Your task to perform on an android device: Turn off Mail notification in the gmail settings
Image 0: 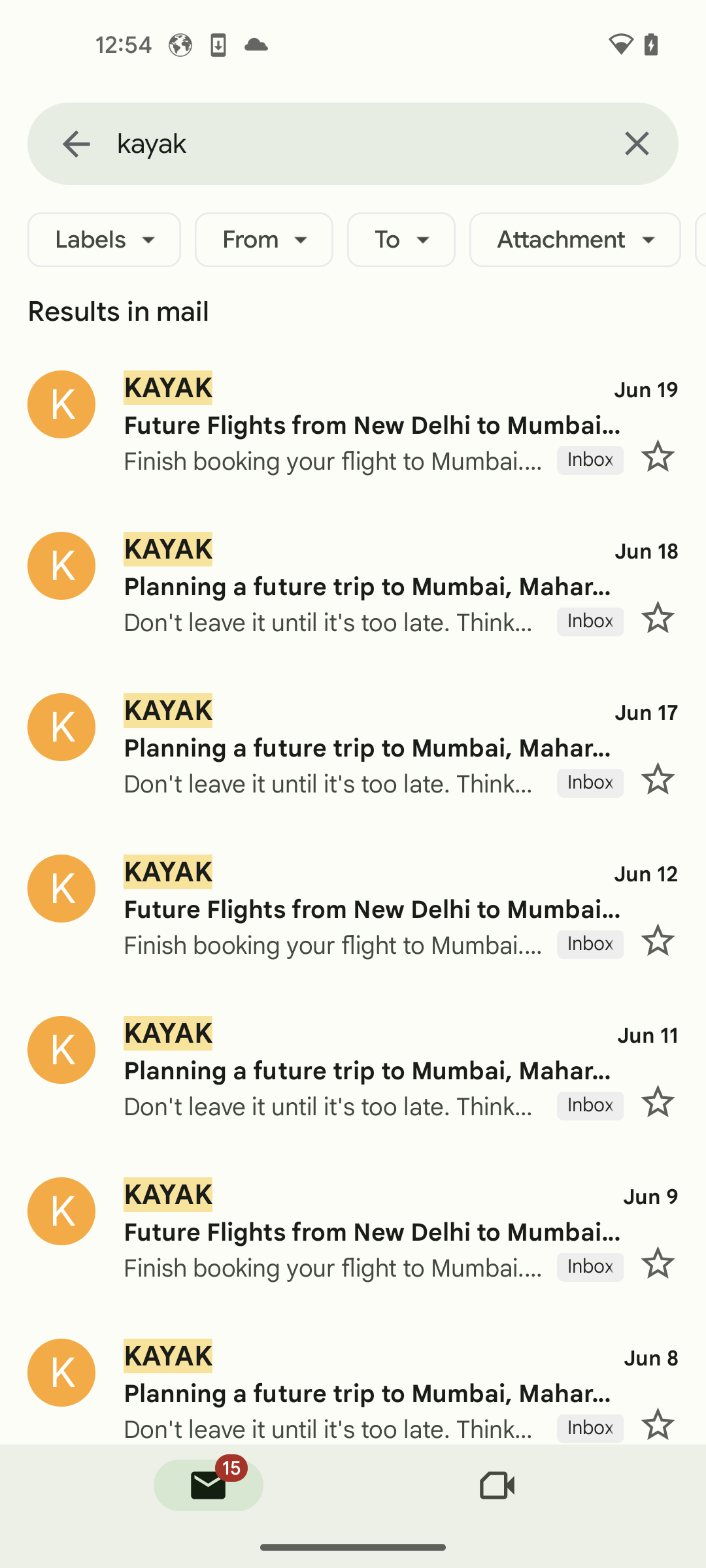
go back to all mail
Step 0: press back button
Image 1: 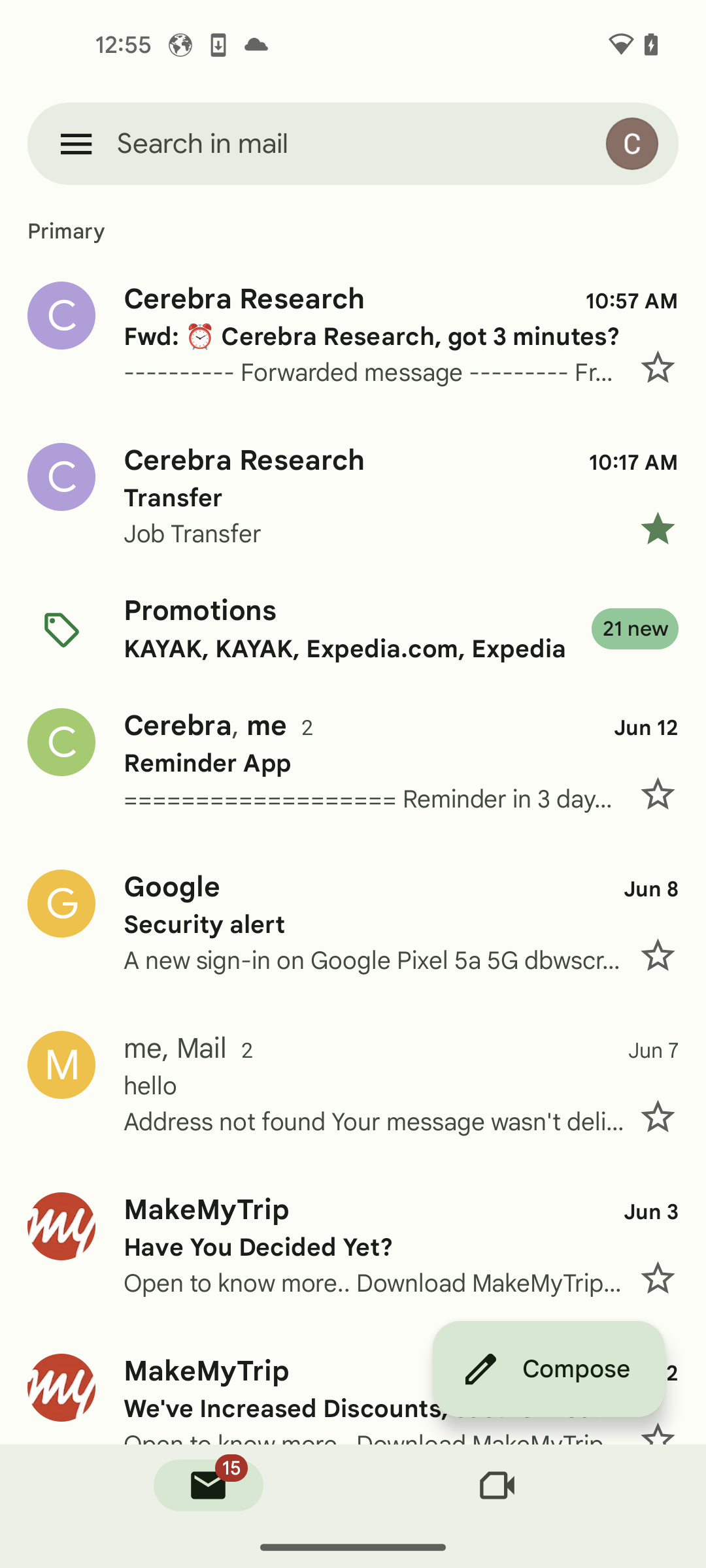
click on menu icon
Step 1: click (76, 143)
Image 2: 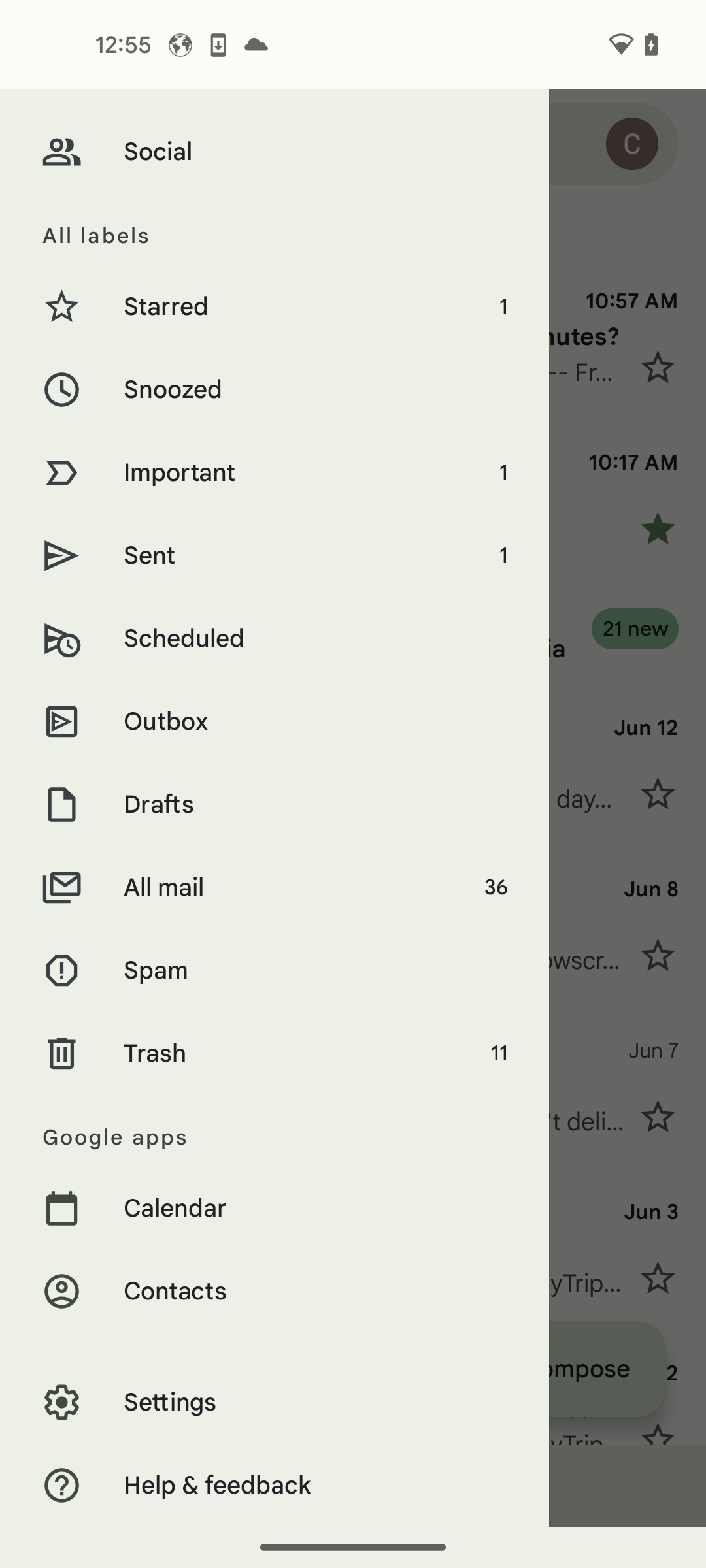
click on settings
Step 2: click (329, 1402)
Image 3: 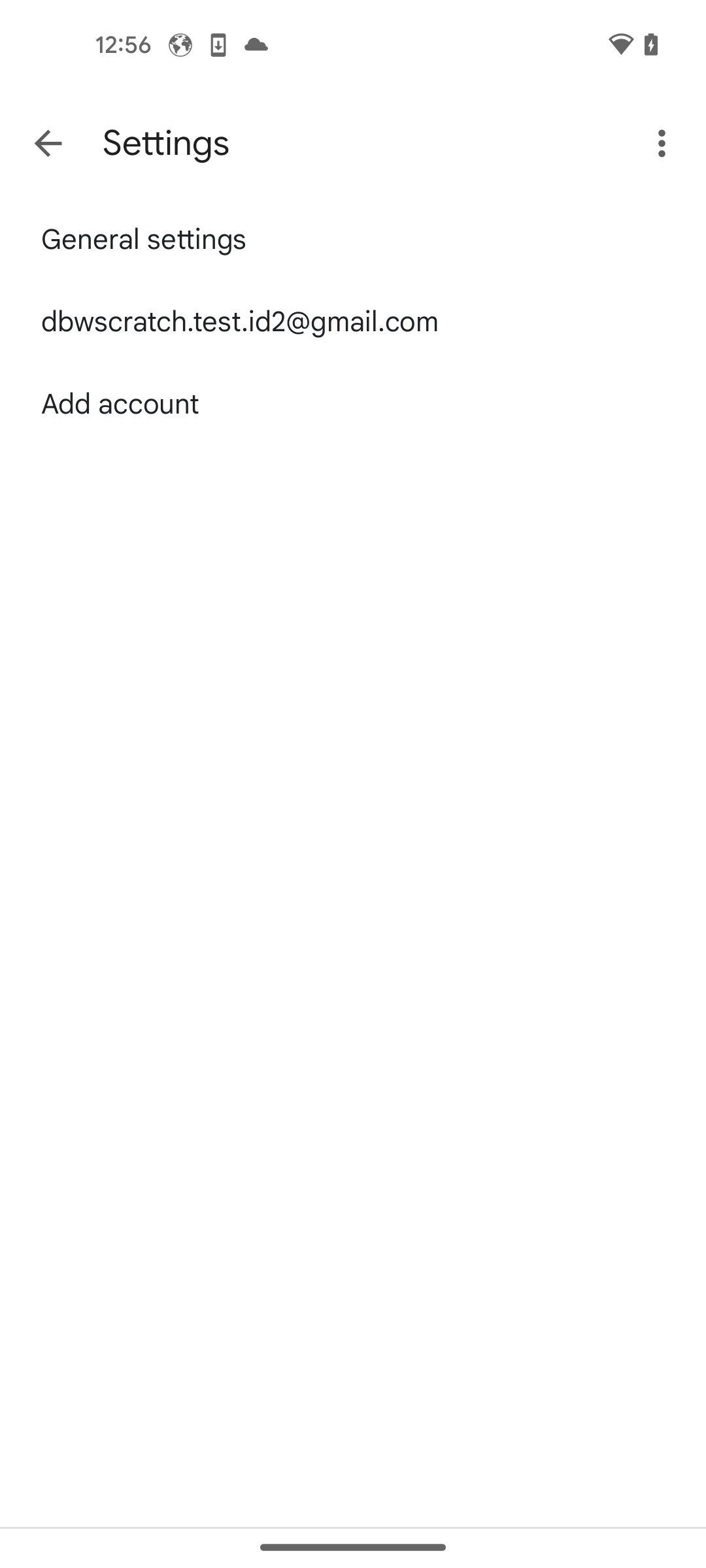
click on general settings
Step 3: click (353, 240)
Image 4: 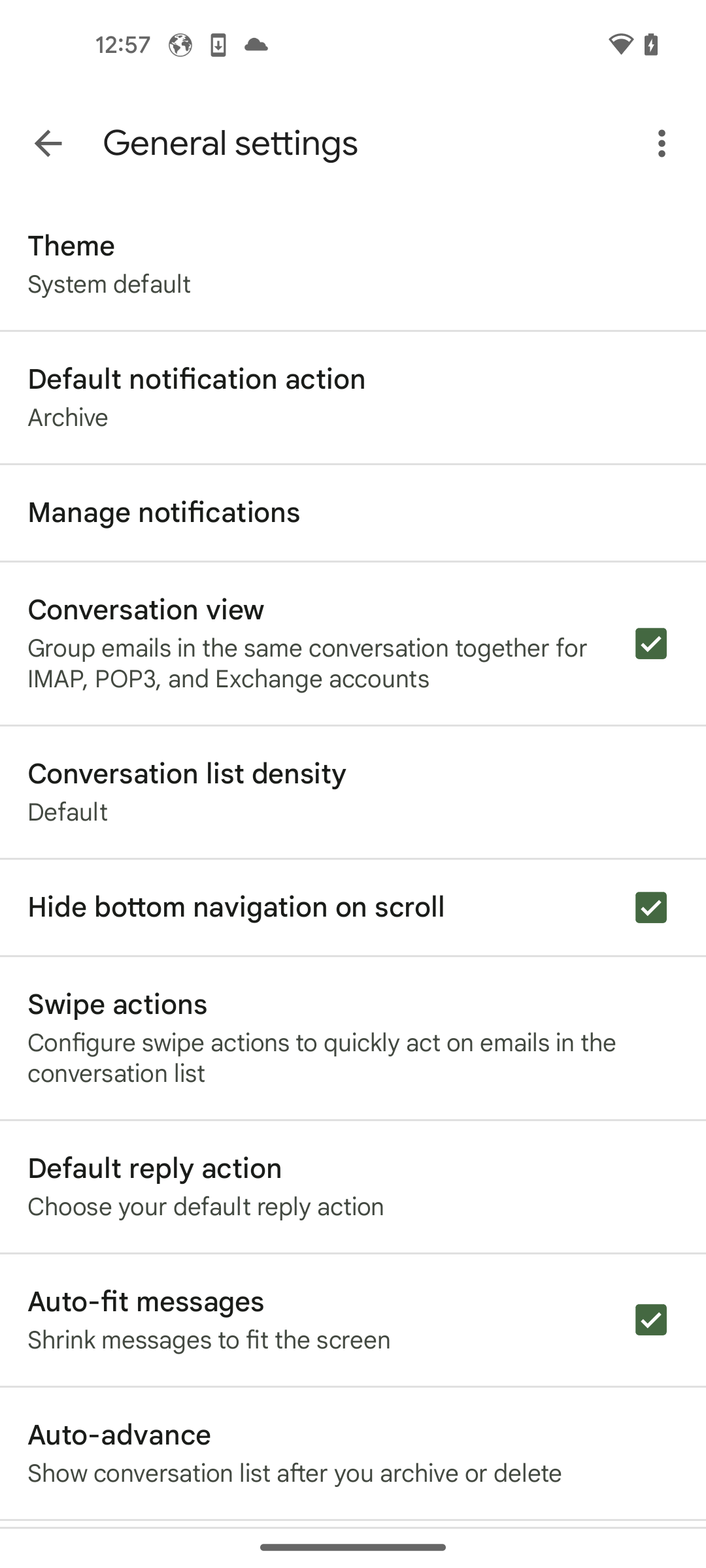
click on manage notifications
Step 4: click (353, 512)
Image 5: 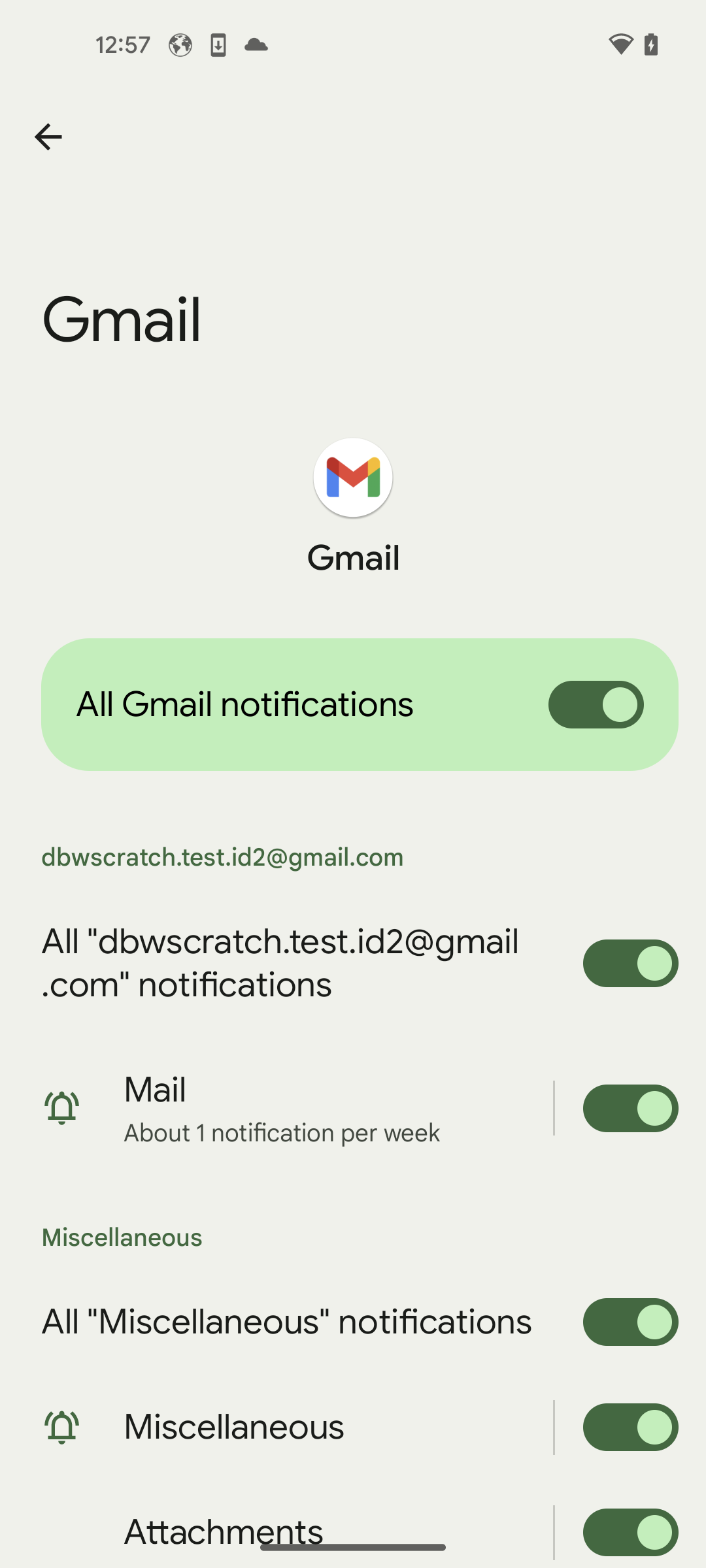
toggle mail notification
Step 5: click (616, 1108)